Your task to perform on an android device: Open the Kobo Books app and share the 'The War of the Worlds' file with my buddy karin at karin.iversen@example.com using Gmail.
Image 0: 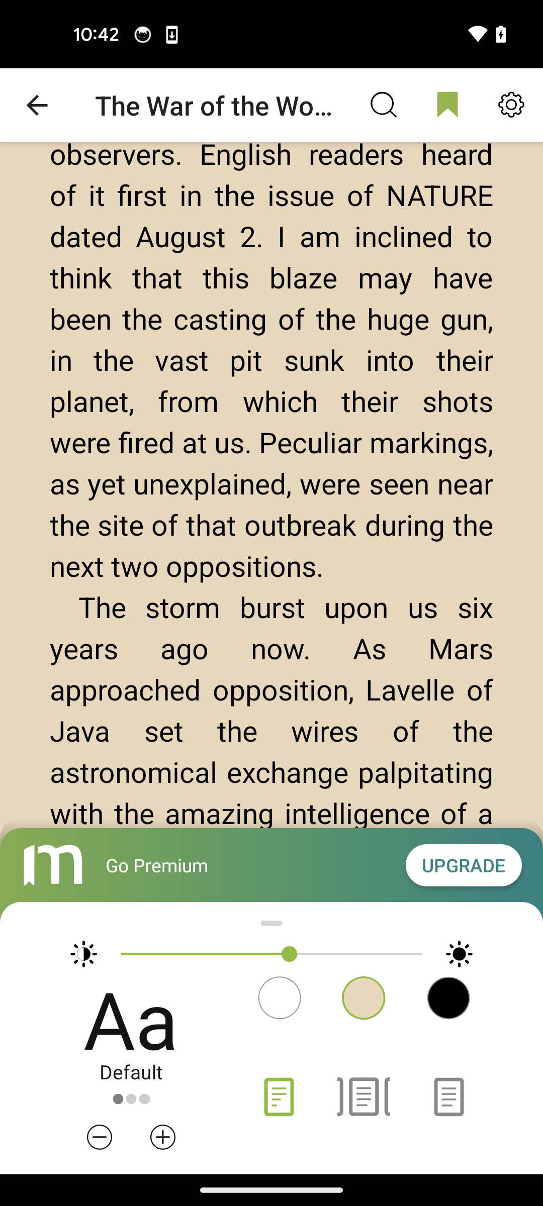
Open the Kobo Books app
Step 0: open app "Kobo Books"
Image 1: 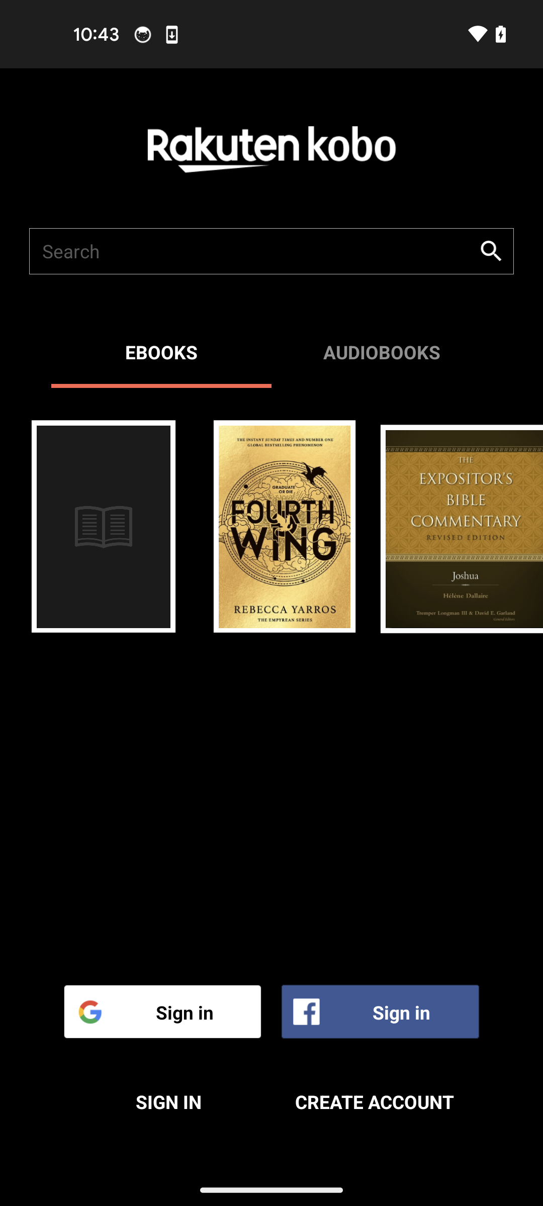
Tap on the search bar at the top of the screen
Step 1: click (252, 251)
Image 2: 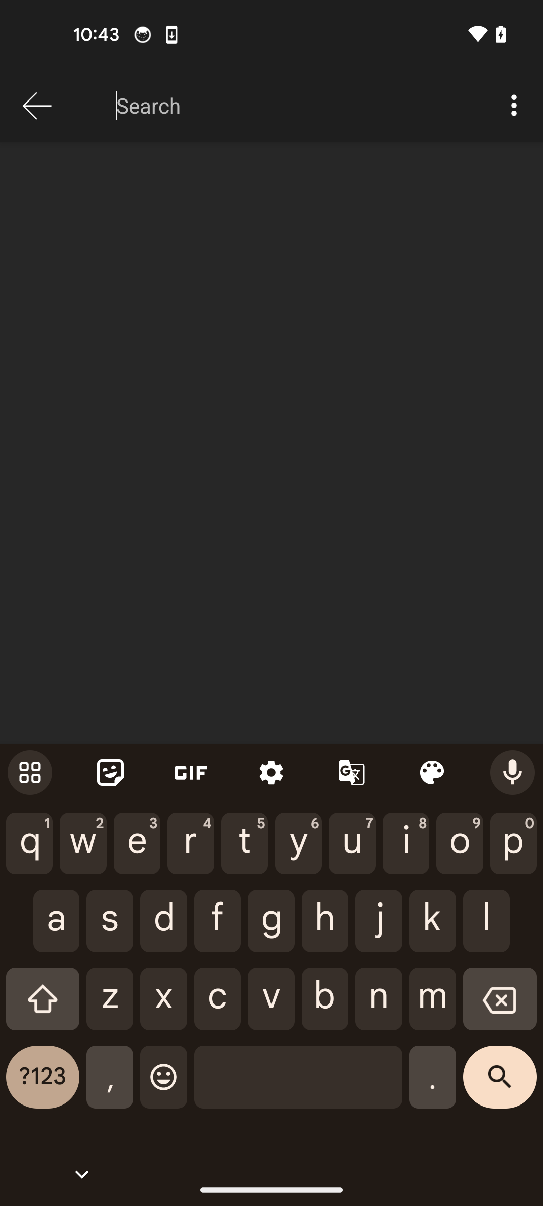
Search for ´The War of the Worlds´ books
Step 2: type "The War of the Worlds"
Image 3: 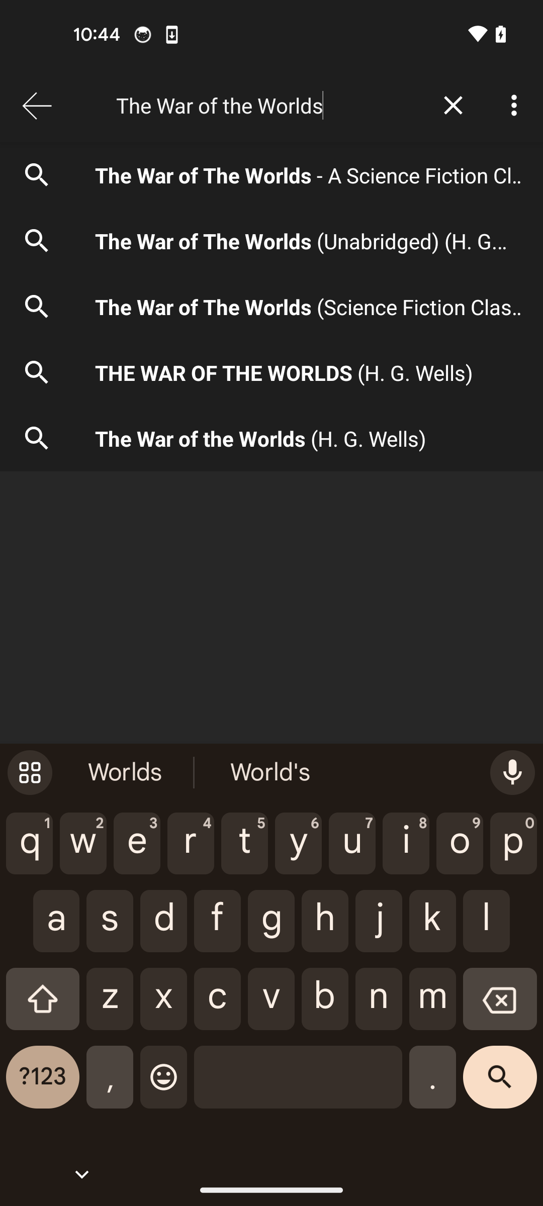
Tap on the forth search result
Step 3: click (308, 372)
Image 4: 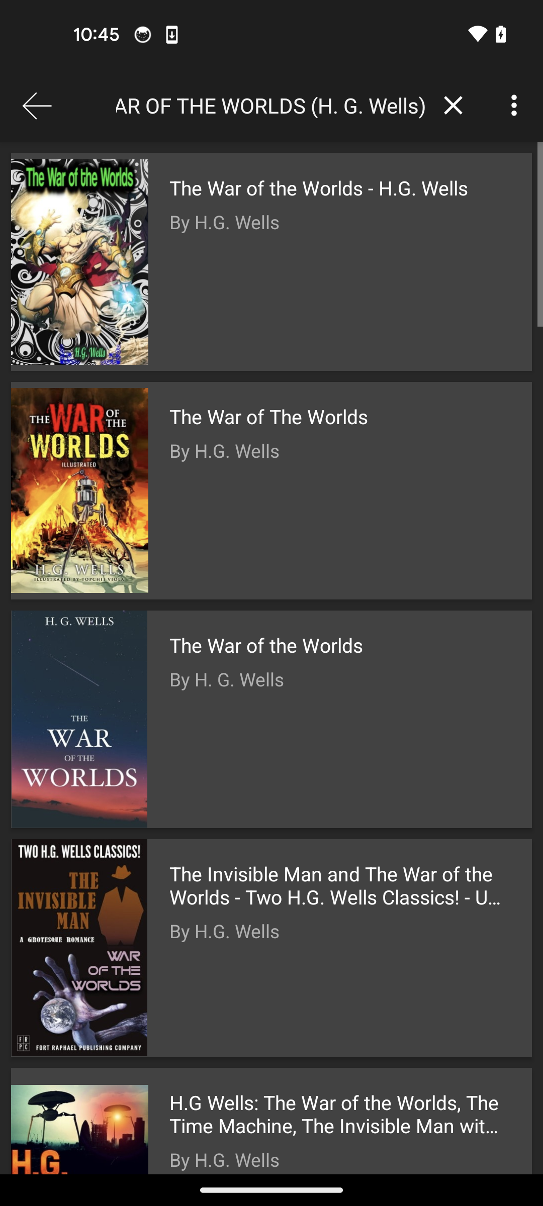
Click on the first search result
Step 4: click (271, 262)
Image 5: 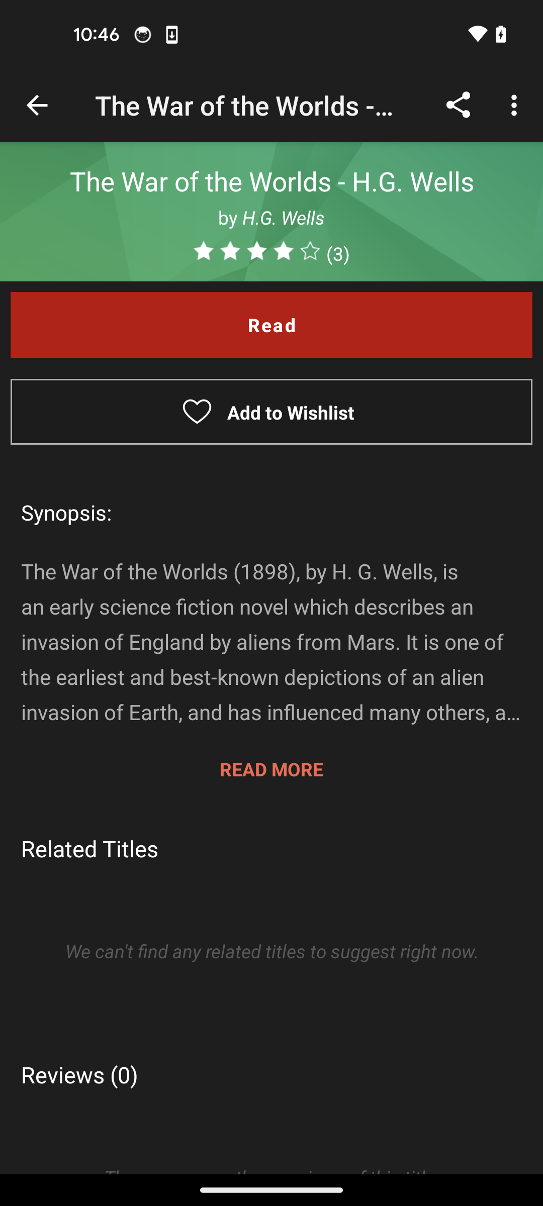
Tap on the share icon at the top right corner of the screen
Step 5: click (458, 105)
Image 6: 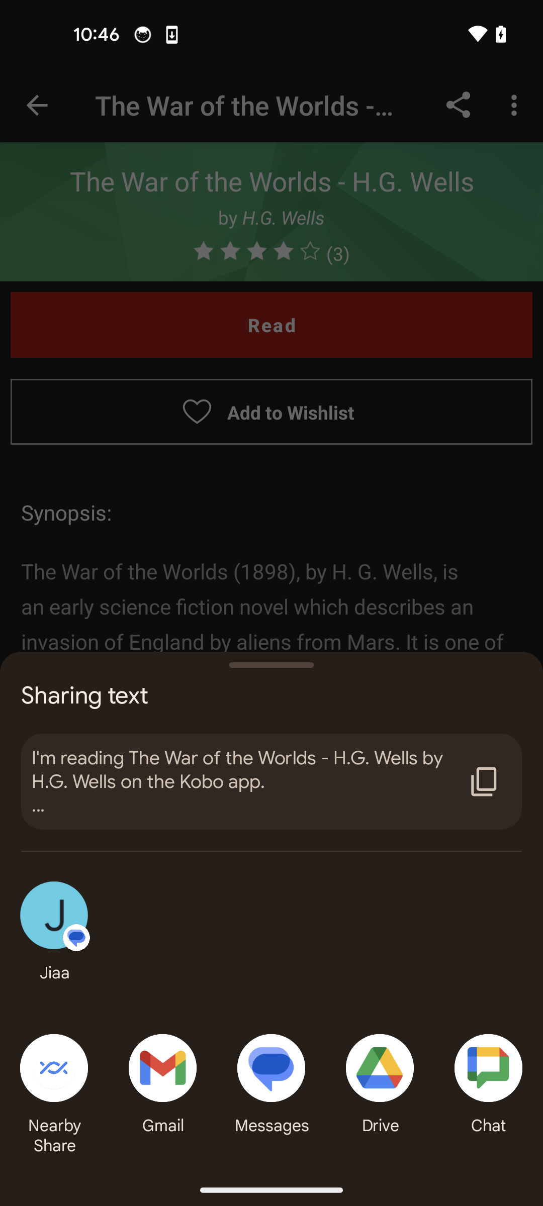
Click on the gmail option
Step 6: click (162, 1068)
Image 7: 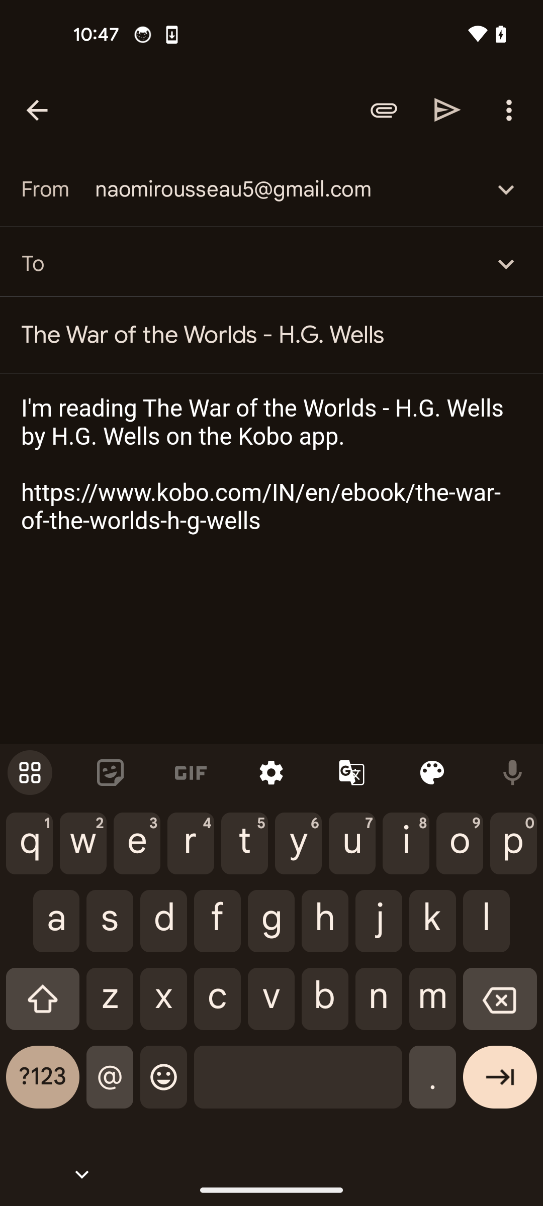
Select the recipient id to karin.iversen@example.com
Step 7: type "karin.iversen@example.com"
Image 8: 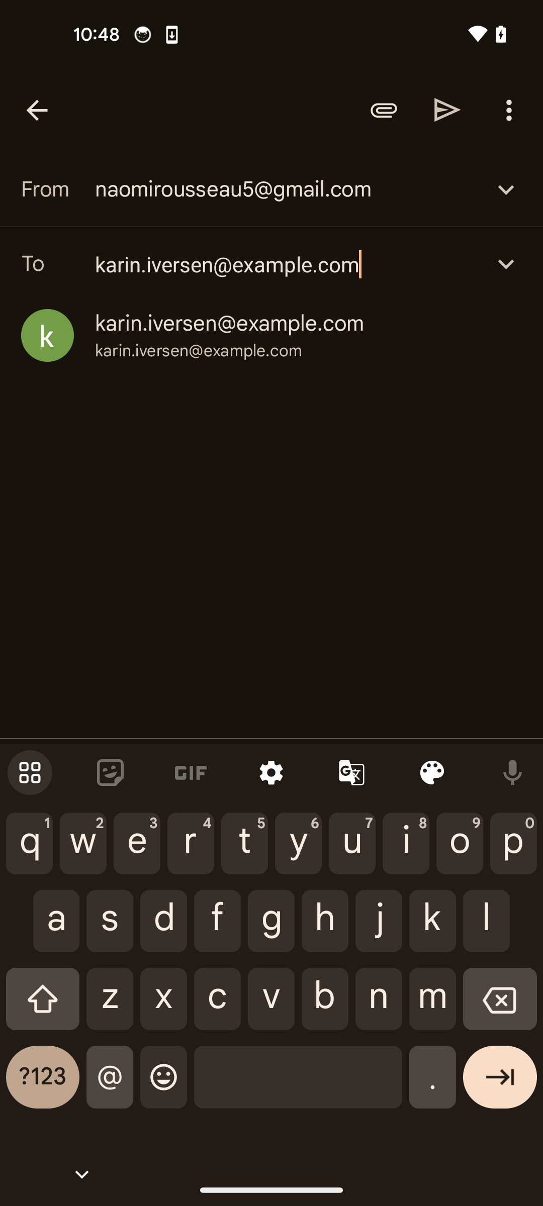
Tap on the send icon
Step 8: click (100, 34)